Your task to perform on an android device: My old shoes are damaged and I'm planning to buy new sports shoes ,find a nike sports shoes for women in the eBay app
Image 0: 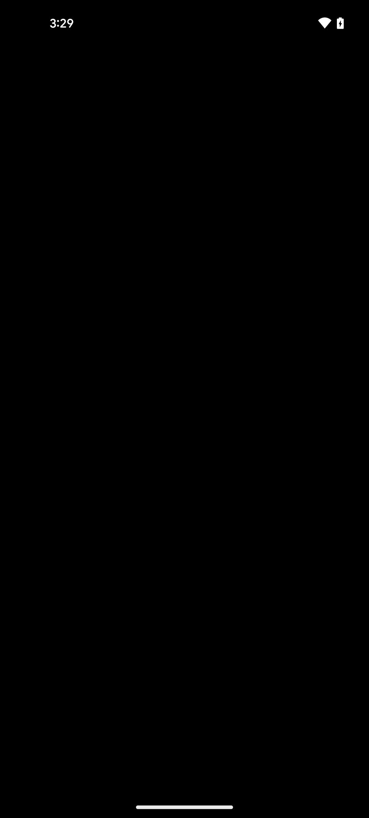
Open the eBay app
Step 0: open app "eBay"
Image 1: 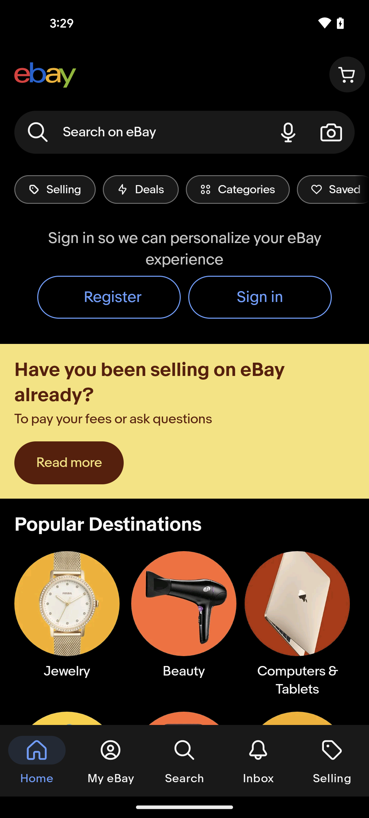
Tap on the search bar at the top of the screen
Step 1: click (141, 132)
Image 2: 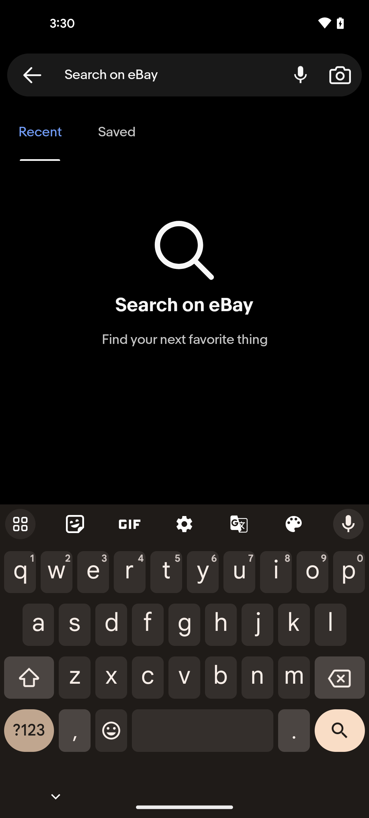
Search for nike sports shoes for women
Step 2: type "nike sports shoes for women"
Image 3: 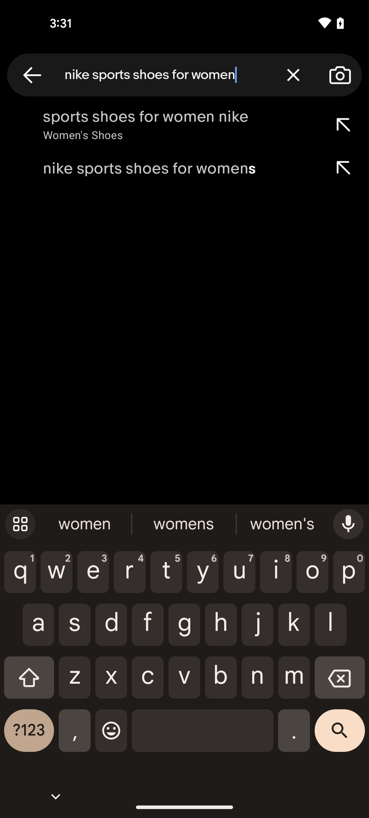
Tap on the first search result
Step 3: click (181, 125)
Image 4: 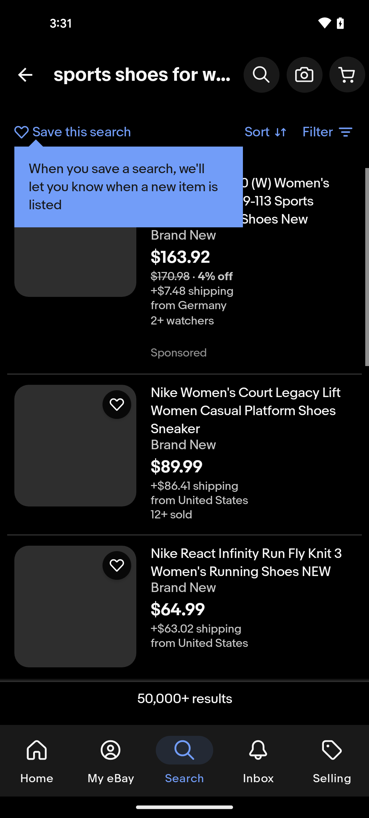
Tap on the first search result
Step 4: wait